Your task to perform on an android device: I want to search for Italian pasta on the BigOven app.
Image 0: 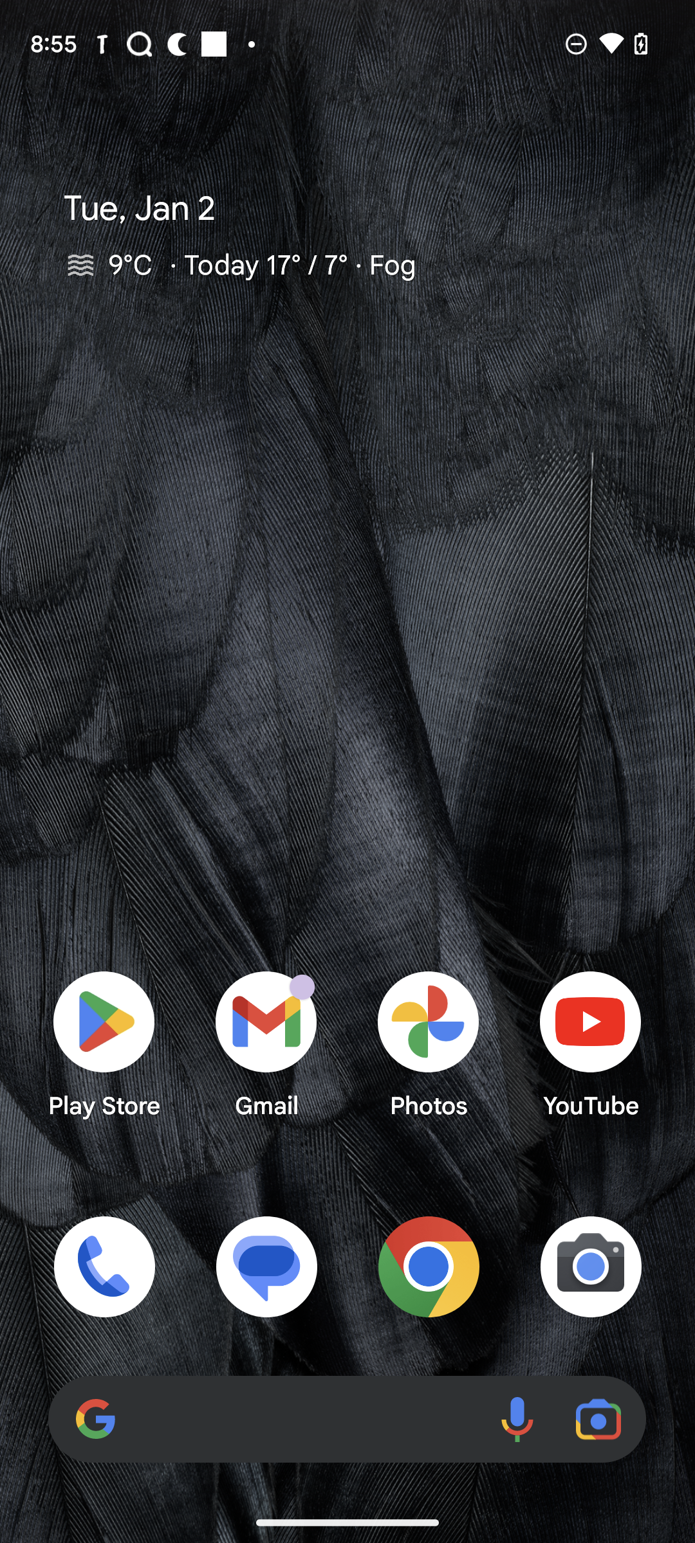
Open the BigOven app.
Step 0: open app "BigOven"
Image 1: 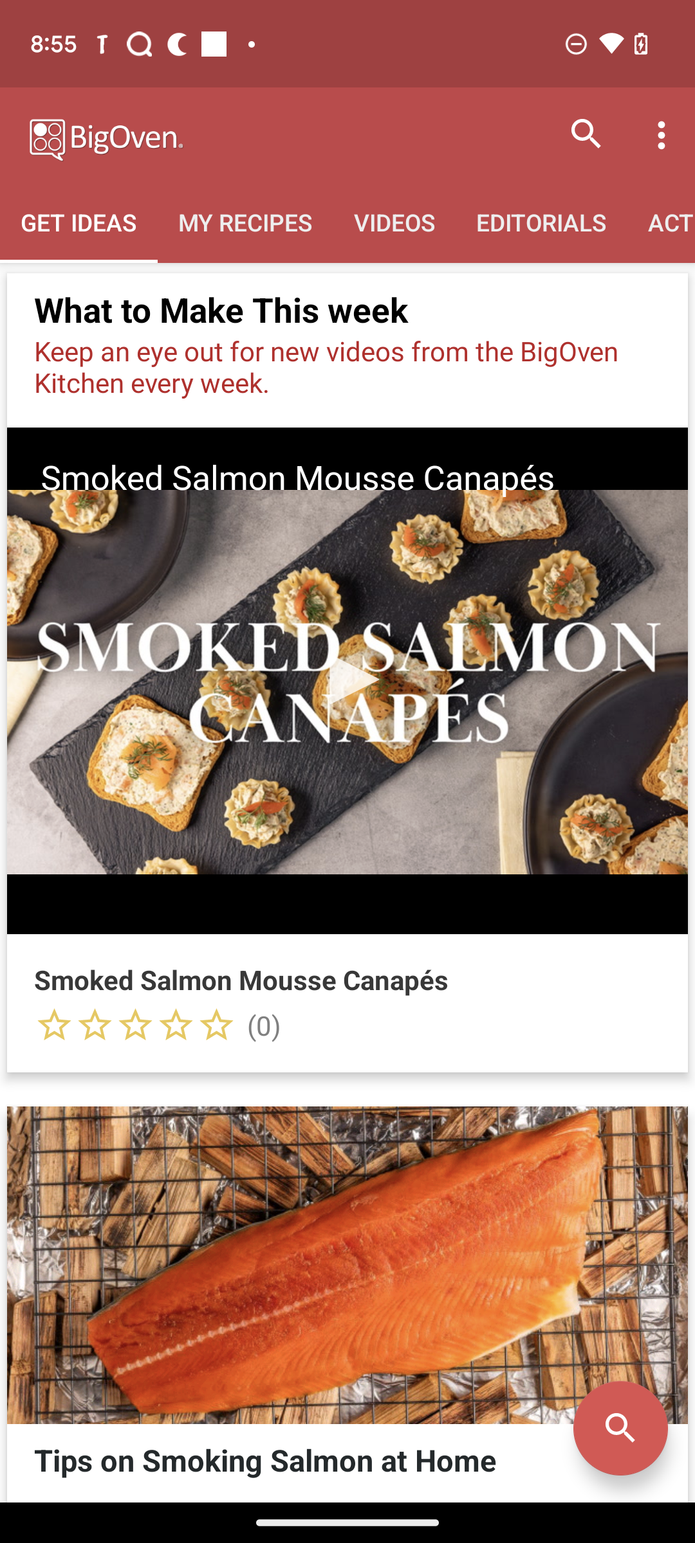
Click on the search icon.
Step 1: click (586, 134)
Image 2: 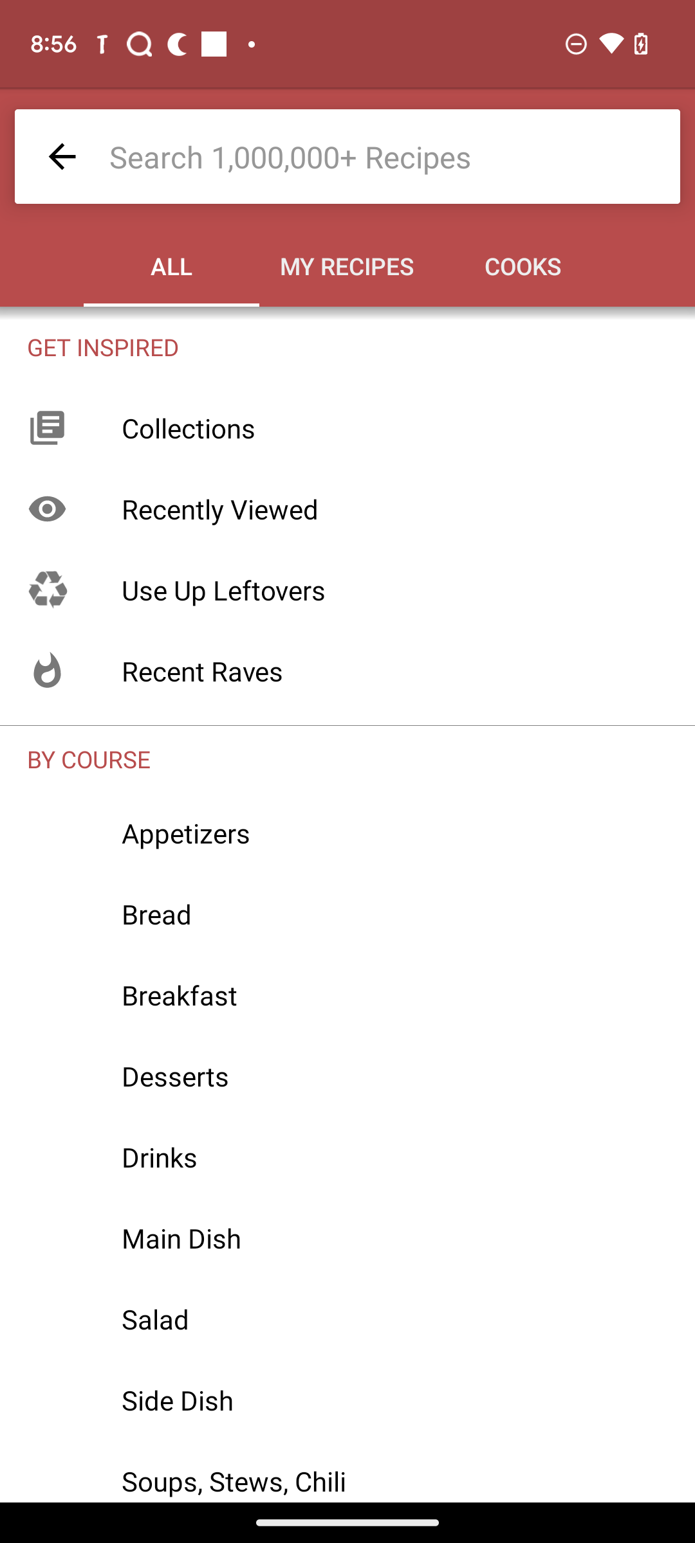
Enter Italian Pasta in the search box.
Step 2: type "Italian Pasta"
Image 3: 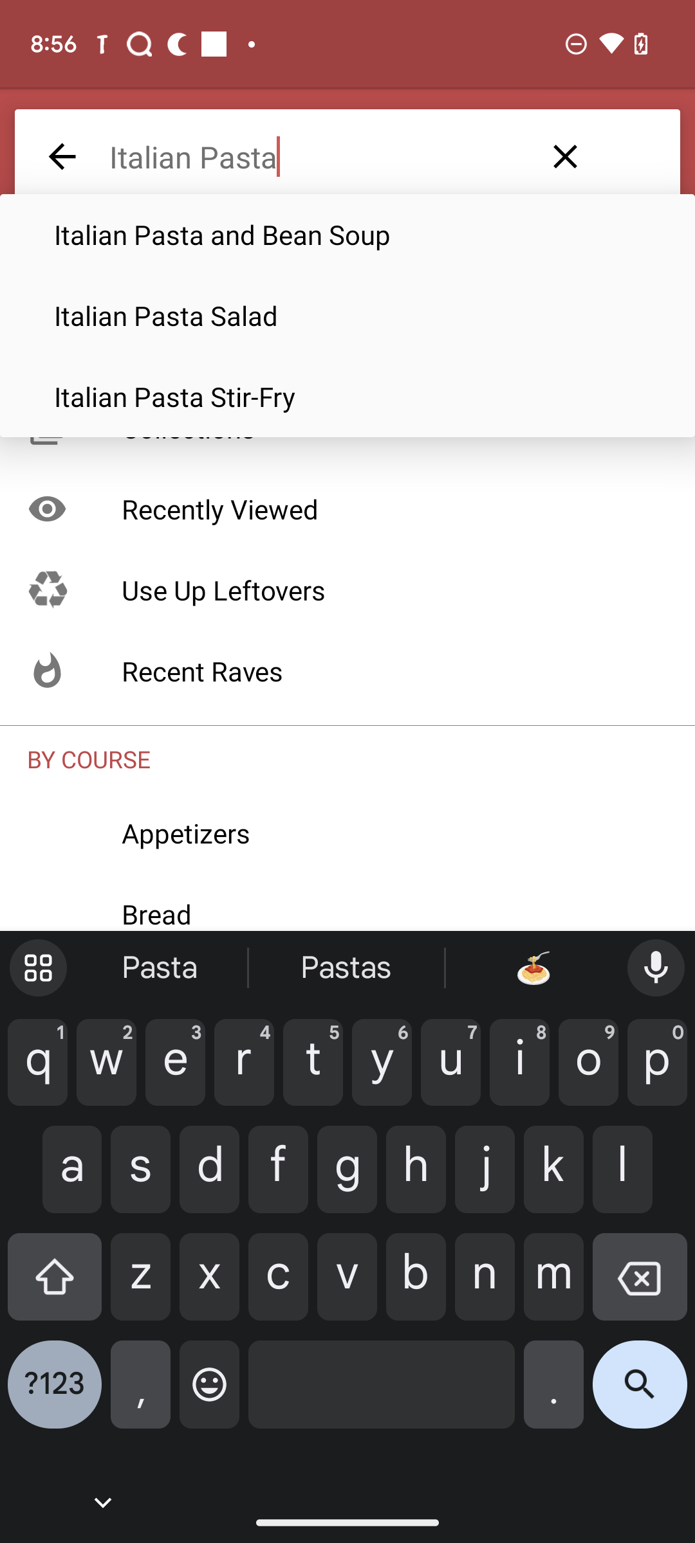
Click on the search icon.
Step 3: click (640, 1394)